Your task to perform on an android device: I'm driving to my workplace, and I would like to watch a Justin bieber pop song on the YouTube app.
Image 0: 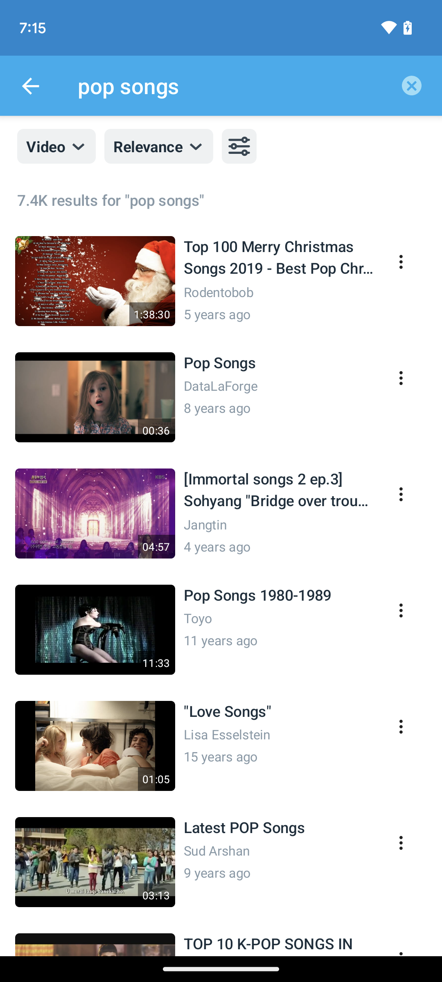
open the Youtube app
Step 0: open app "YouTube"
Image 1: 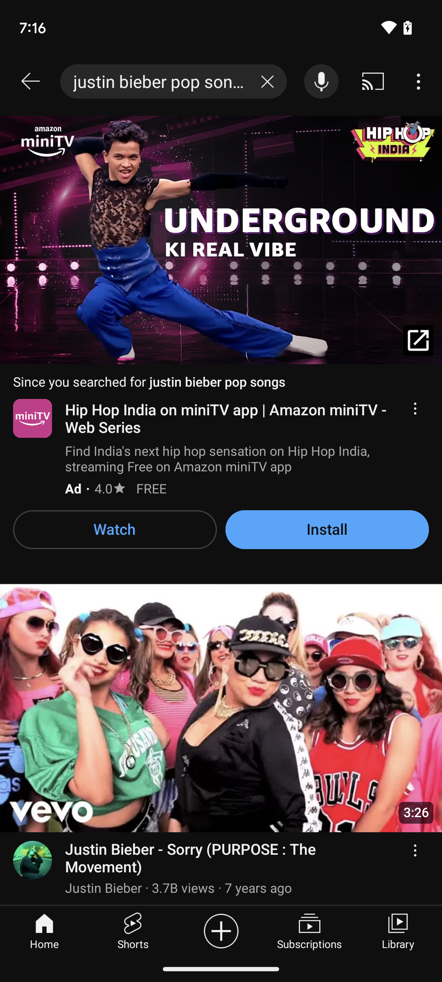
Click on the Justin bieber "Sorry" song.
Step 1: click (221, 744)
Image 2: 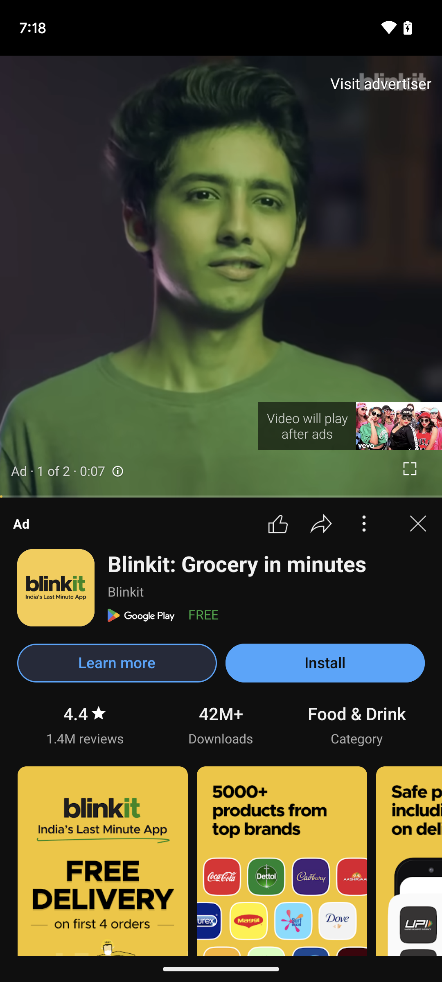
Click on the Justin bieber "Sorry" song.
Step 2: wait